Your task to perform on an android device: Add Denim Jeans to your bag to save this outfit
Image 0: 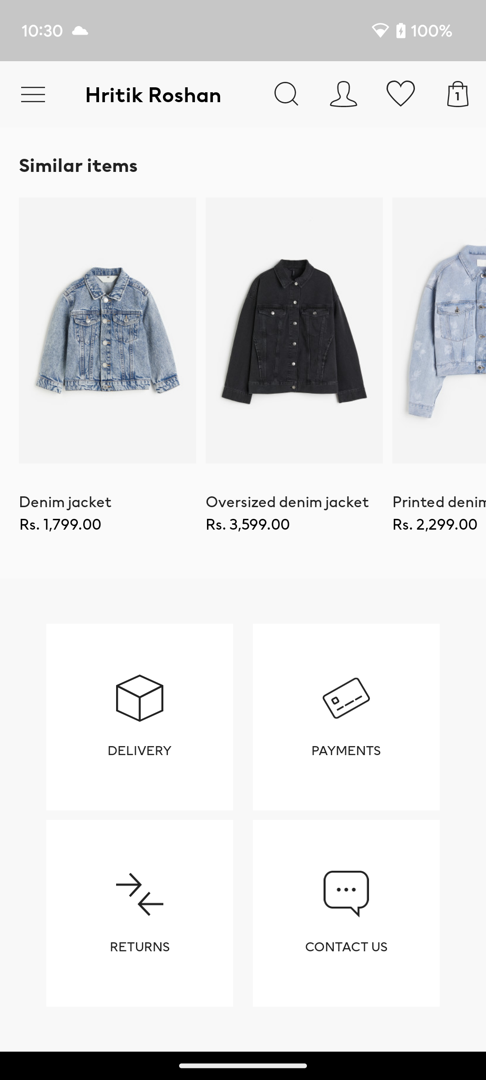
Click on search icon at the top of the screen
Step 0: click (287, 94)
Image 1: 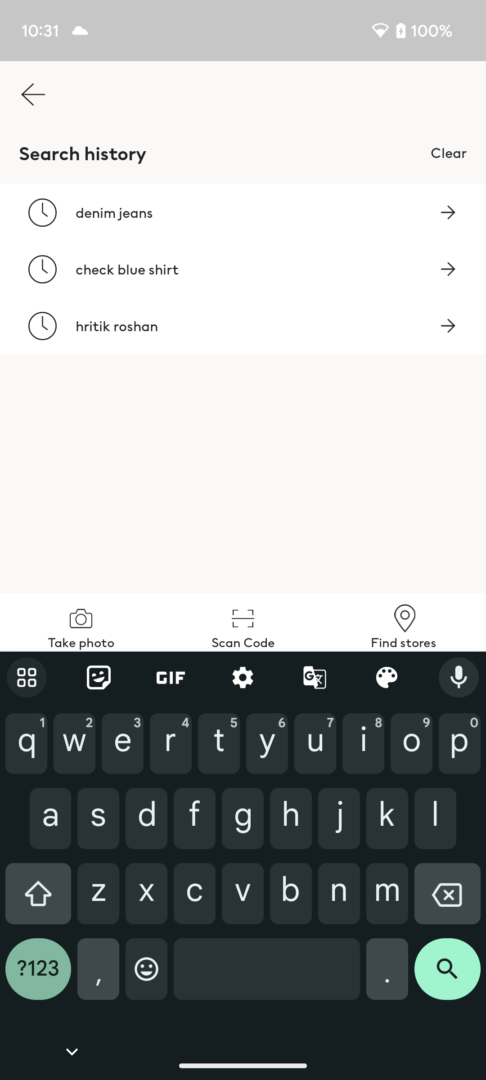
Type denim jeans in search bar
Step 1: type "Denim jeans"
Image 2: 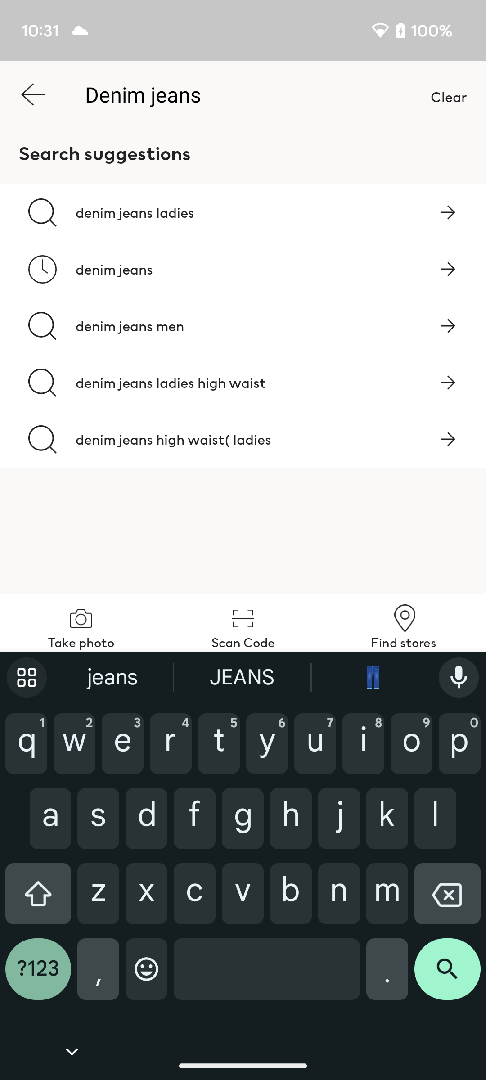
Click on search icon at the bottom right corner of the screen
Step 2: click (447, 976)
Image 3: 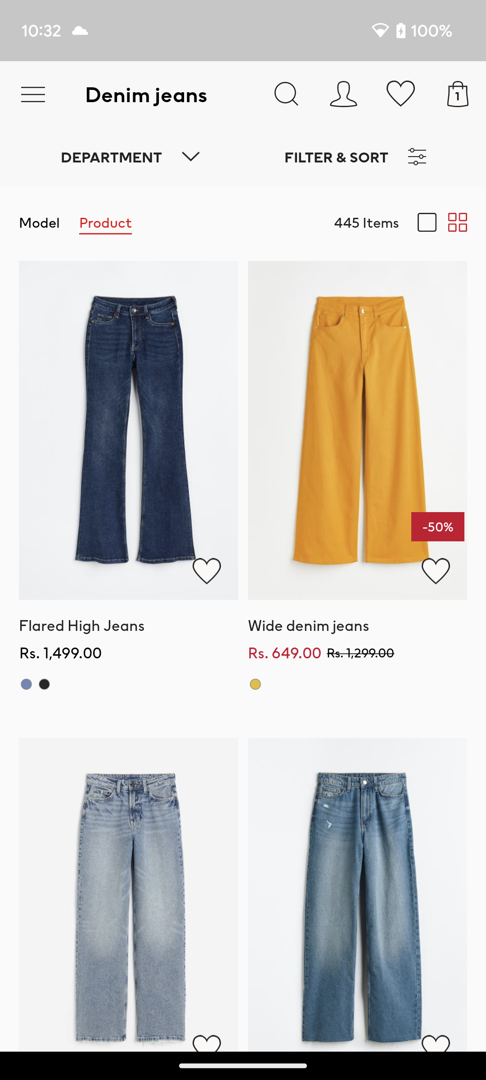
Click on Flared High Jeans to save this outfit
Step 3: click (124, 625)
Image 4: 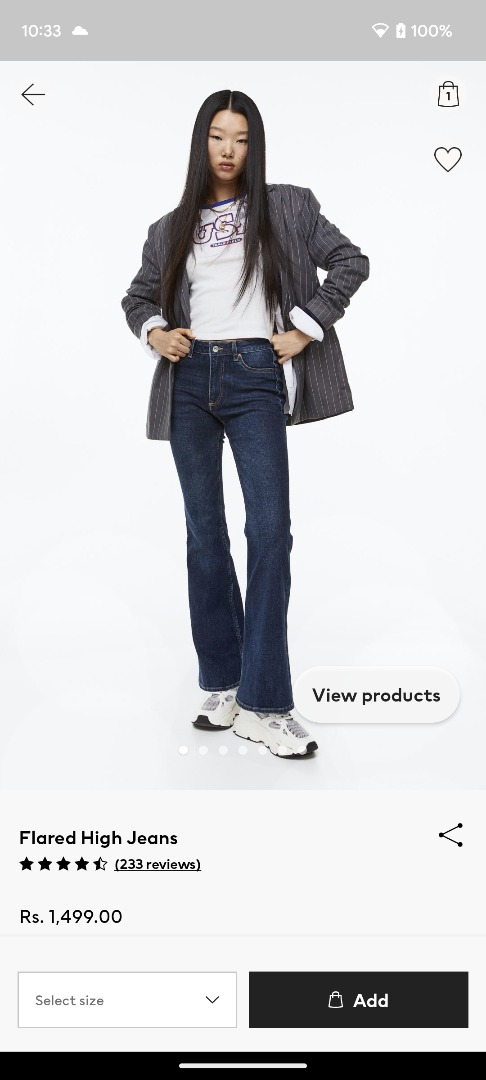
Click on Add button to save this outfit
Step 4: click (371, 1000)
Image 5: 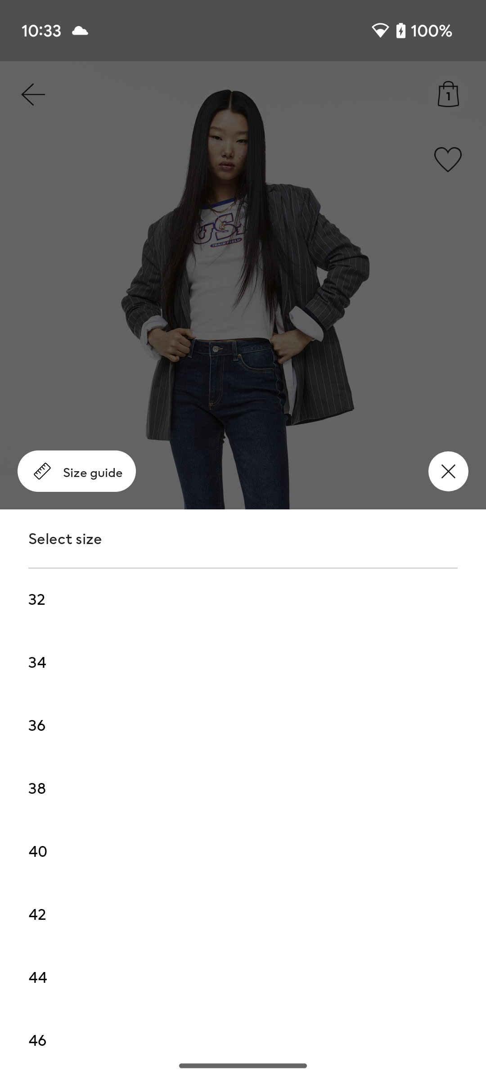
Select the size to 36
Step 5: click (224, 726)
Image 6: 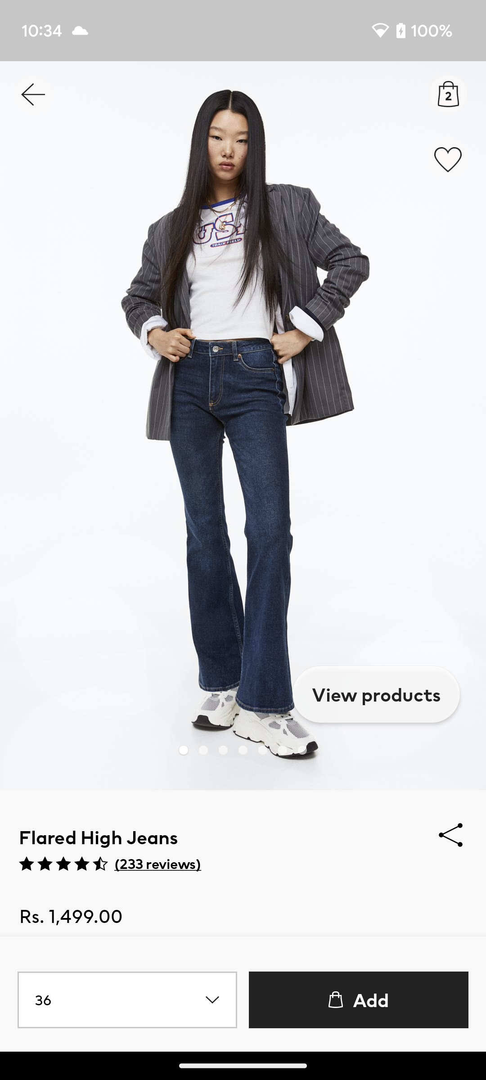
Click on bag icon at the top right corner of the screen
Step 6: click (448, 94)